Your task to perform on an android device: Jane wants to see the latest pictures of my forest trip , share the first five recent picture to her in the Gallery app at janedbwpersonatest@gmail.com
Image 0: 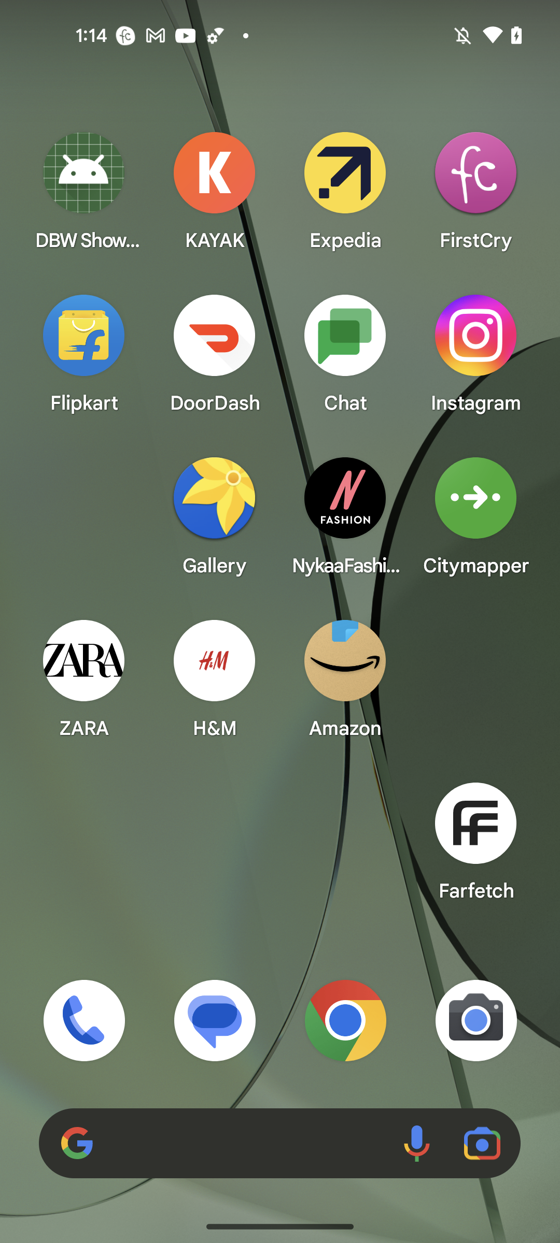
Open the Gallery app
Step 0: open app "Gallery"
Image 1: 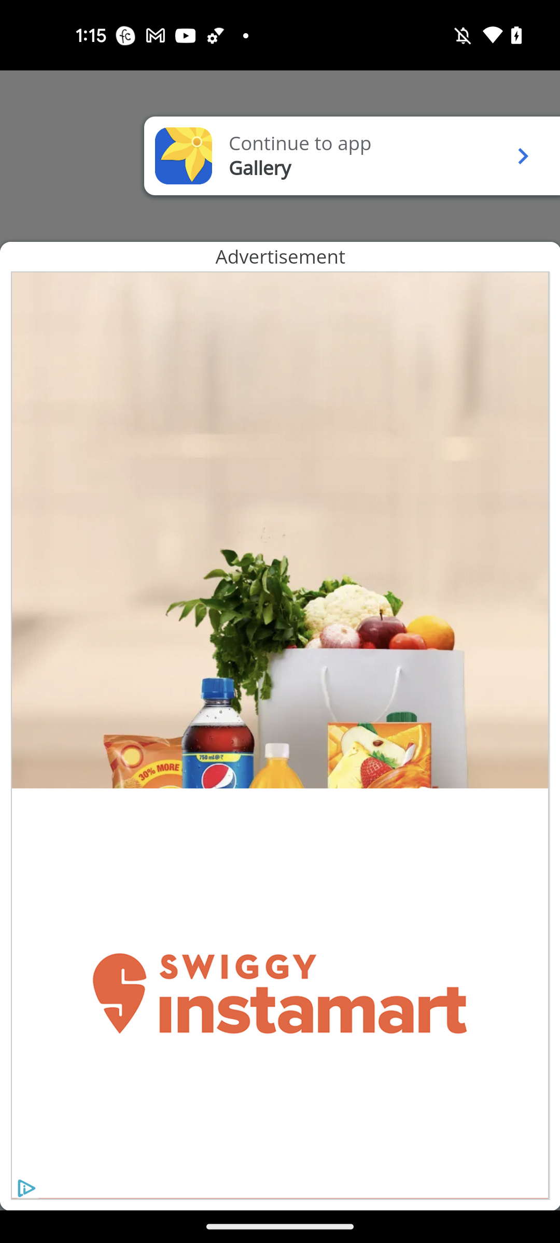
Click on the Continue to app pop up
Step 1: click (515, 155)
Image 2: 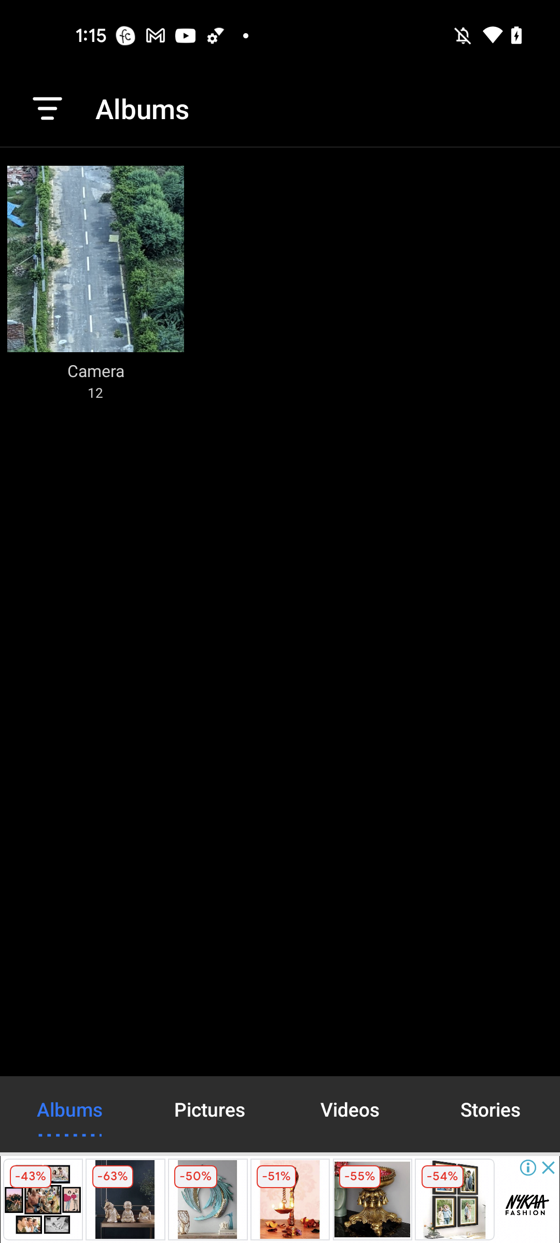
Go to the camera folder
Step 2: click (103, 254)
Image 3: 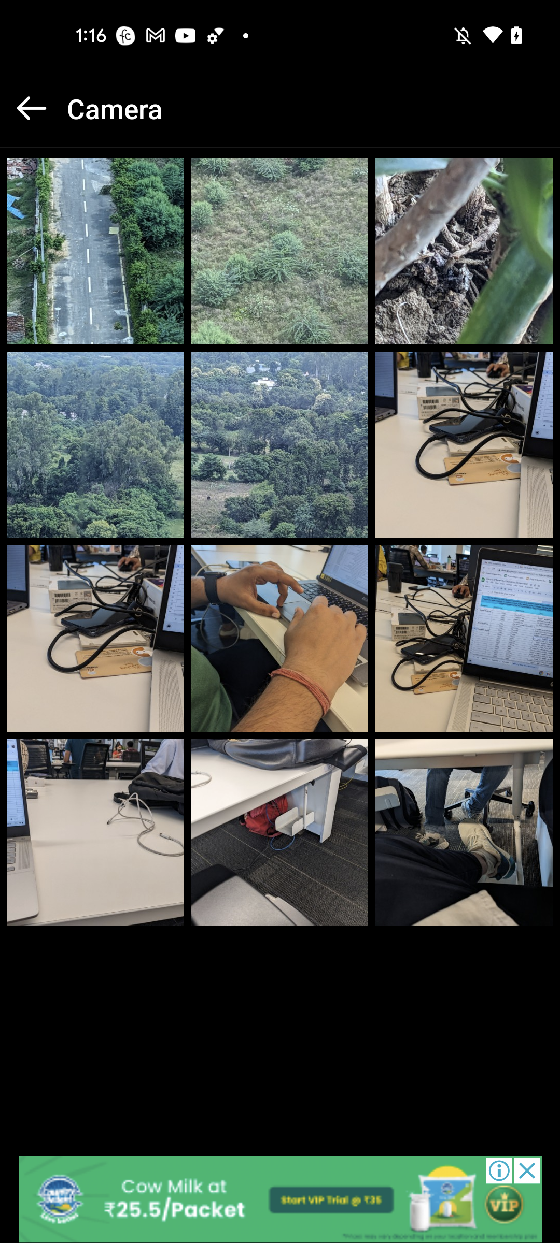
Open the First picture
Step 3: click (103, 254)
Image 4: 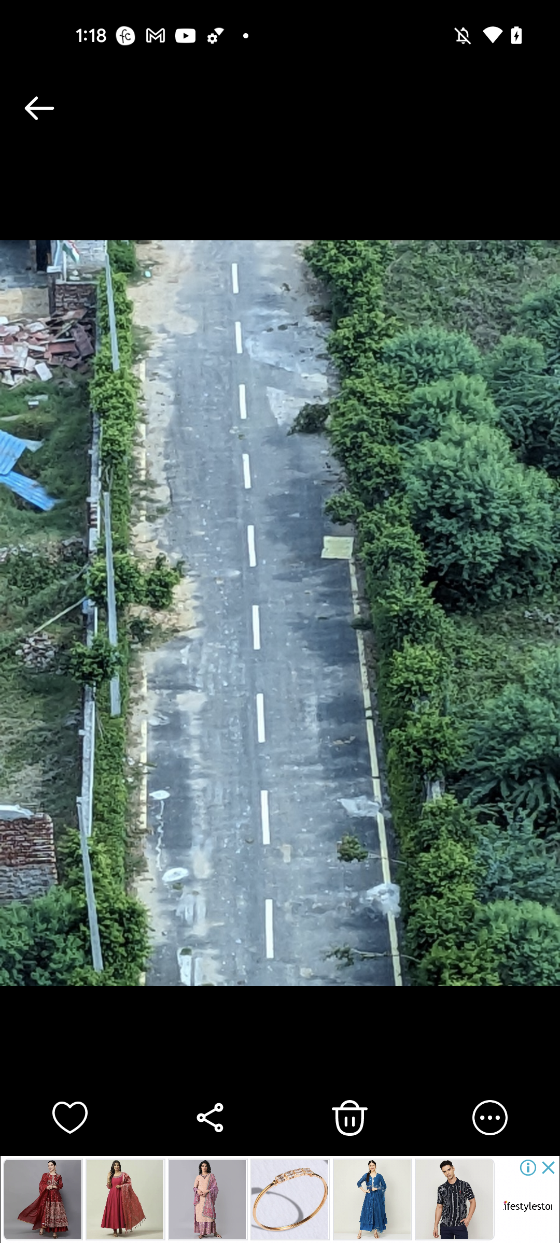
Click on the Share button
Step 4: click (205, 1119)
Image 5: 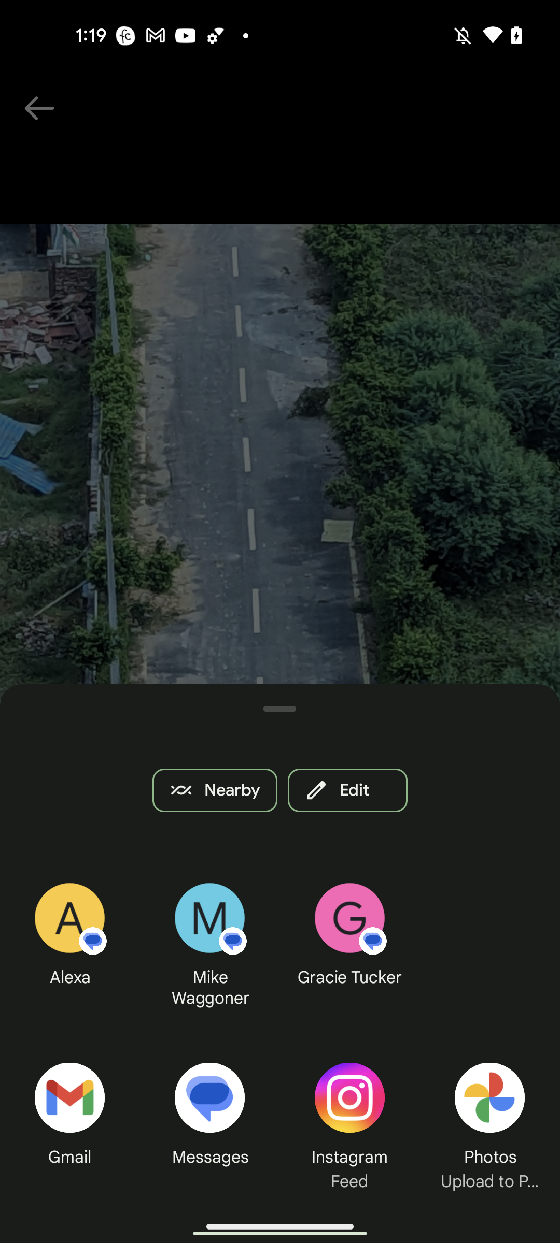
Select the Gmail for sharing the picture
Step 5: click (81, 1111)
Image 6: 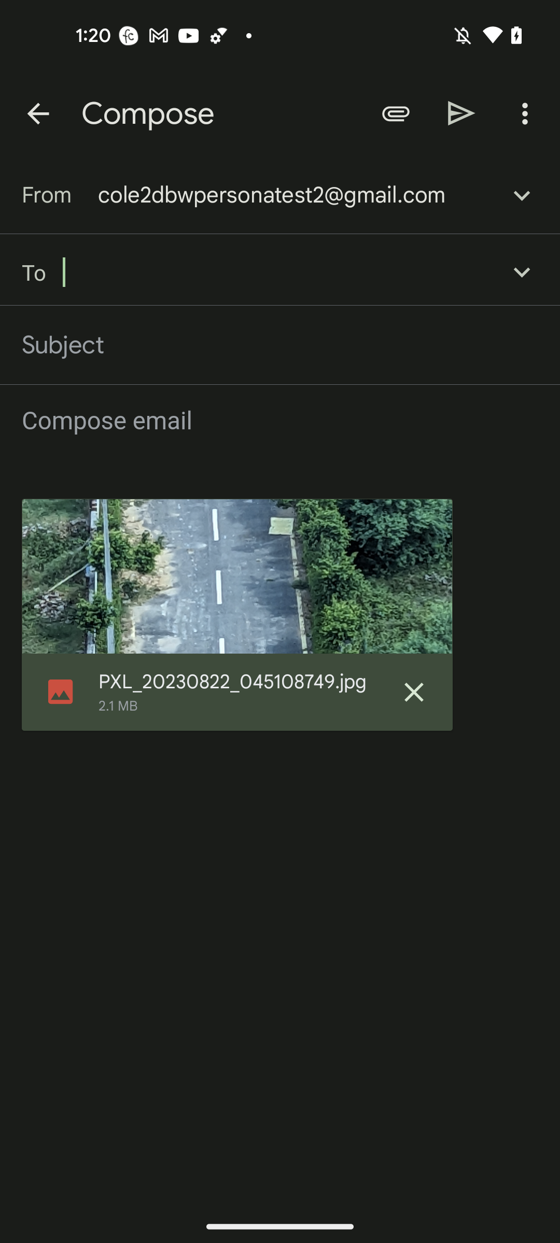
Click on the attachment icon 
Step 6: click (396, 113)
Image 7: 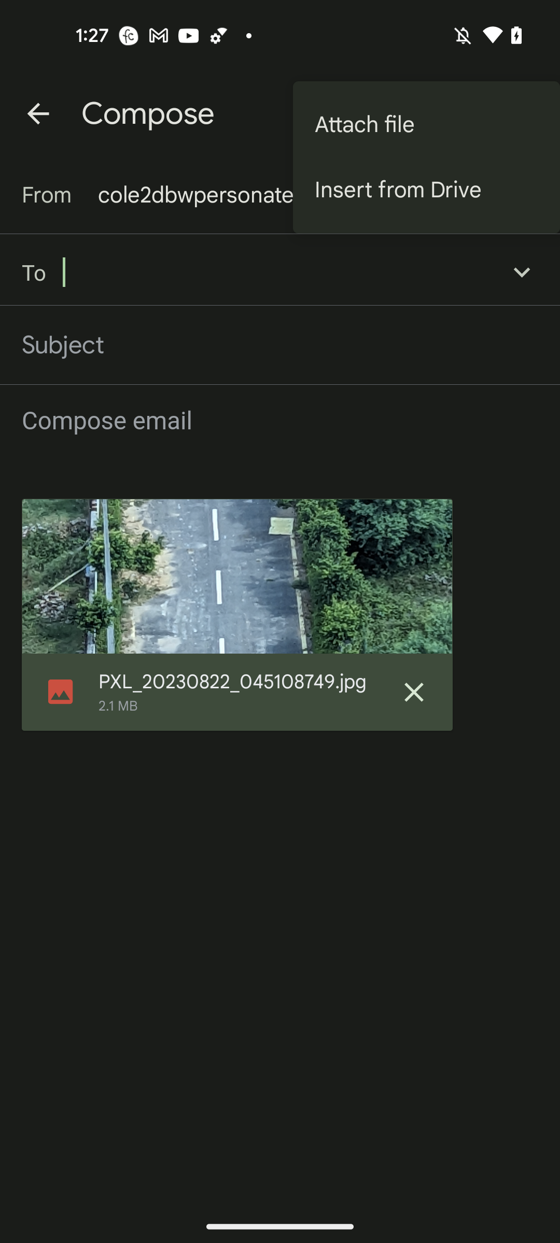
Select the Attach file option
Step 7: click (426, 125)
Image 8: 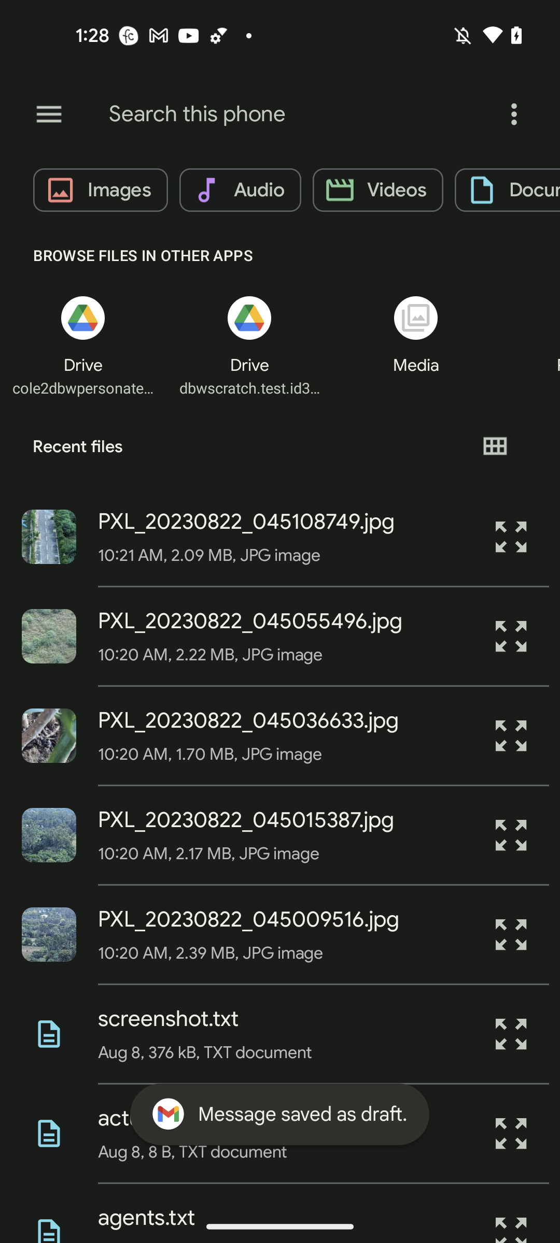
Select the pictures from second to fifth 
Step 8: click (53, 634)
Image 9: 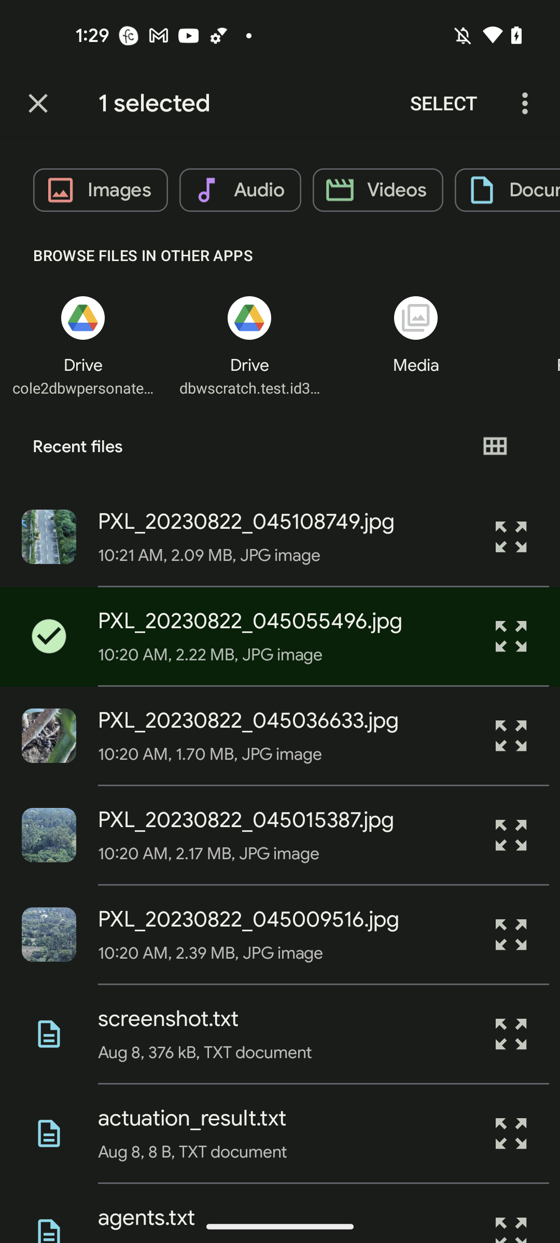
Select the pictures from second to fifth 
Step 9: click (39, 739)
Image 10: 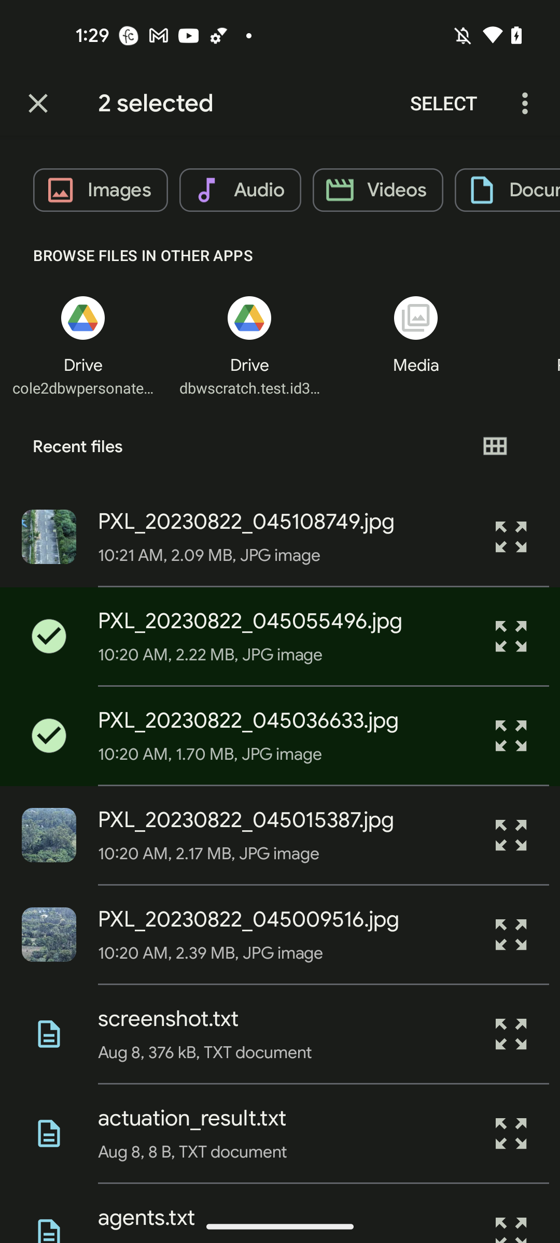
Select the pictures from second to fifth 
Step 10: click (48, 835)
Image 11: 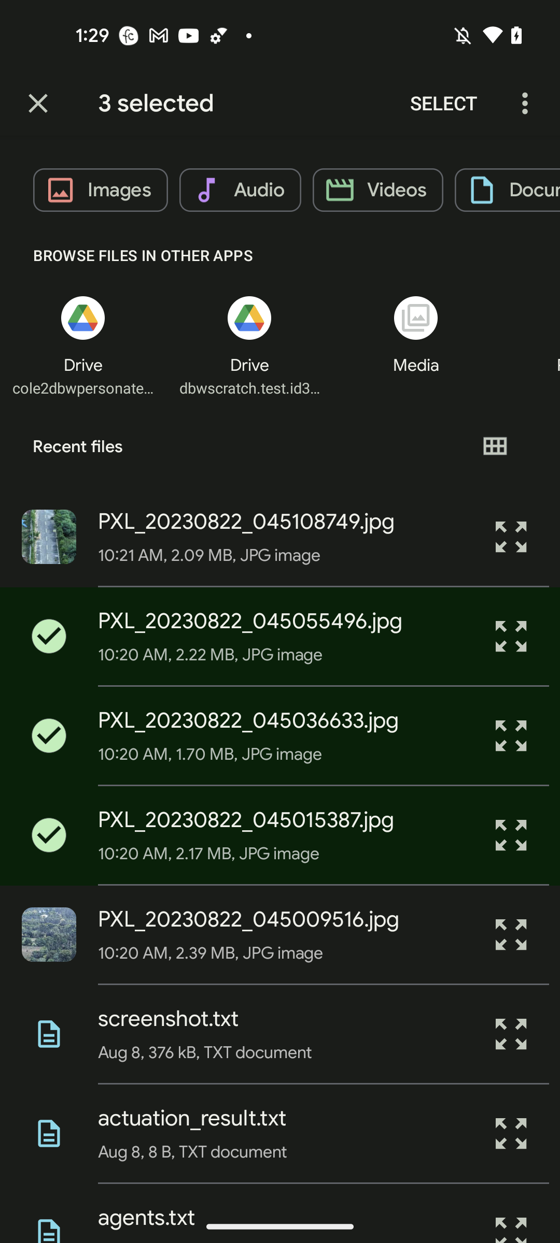
Select the pictures from second to fifth 
Step 11: click (48, 934)
Image 12: 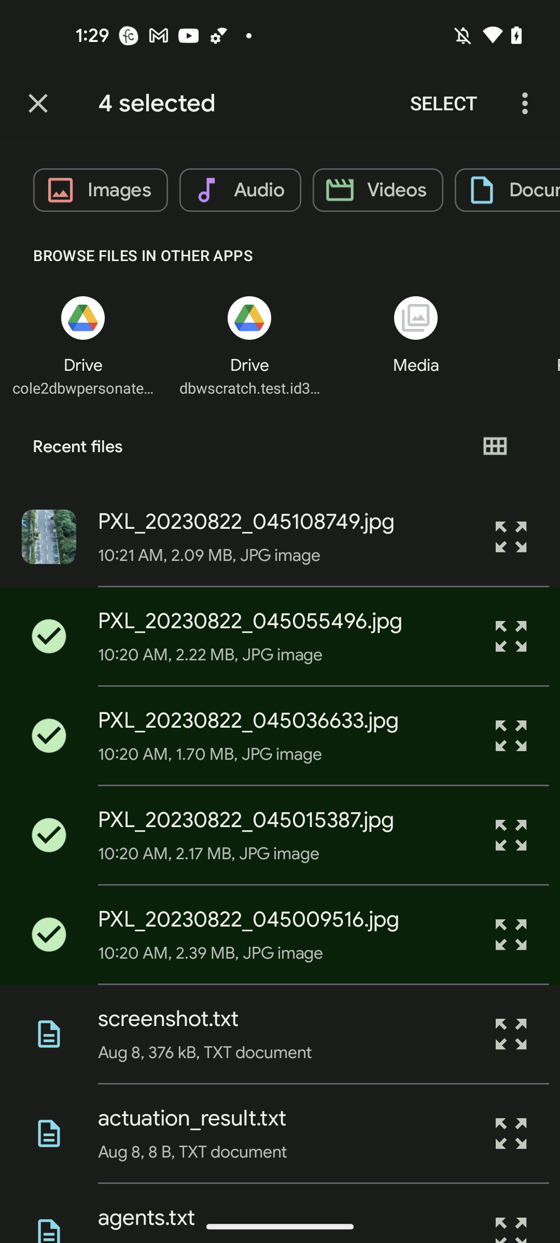
Click on the Select button at the top of the screen
Step 12: click (444, 103)
Image 14: 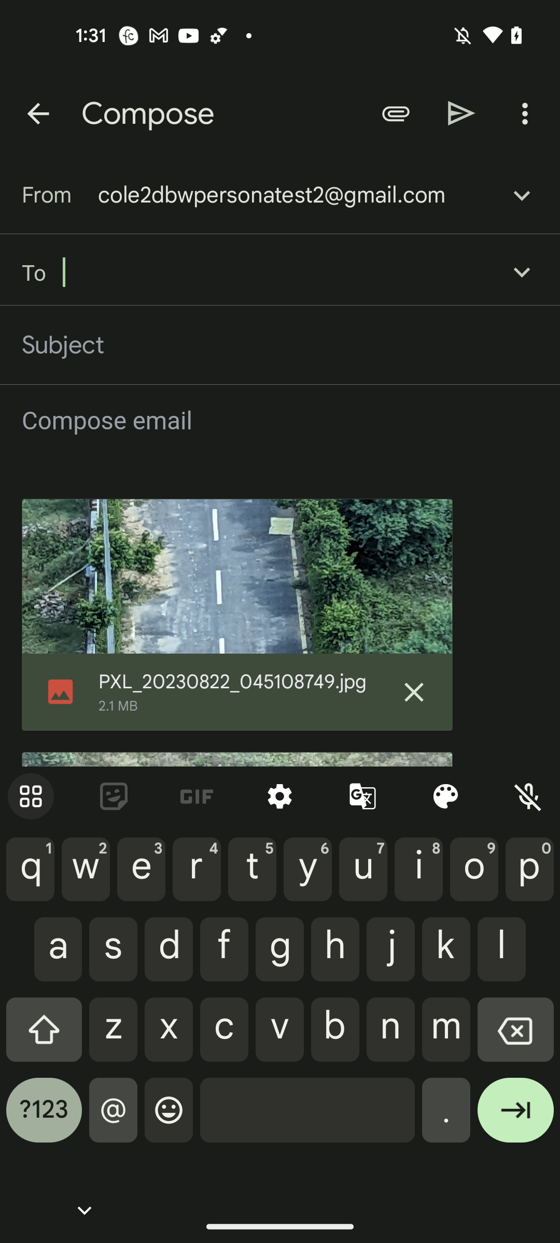
Enter the recipient mail id as janedbwpersonatest@gmail.com
Step 14: type "janedbwpersonatest@gmail.com"
Image 15: 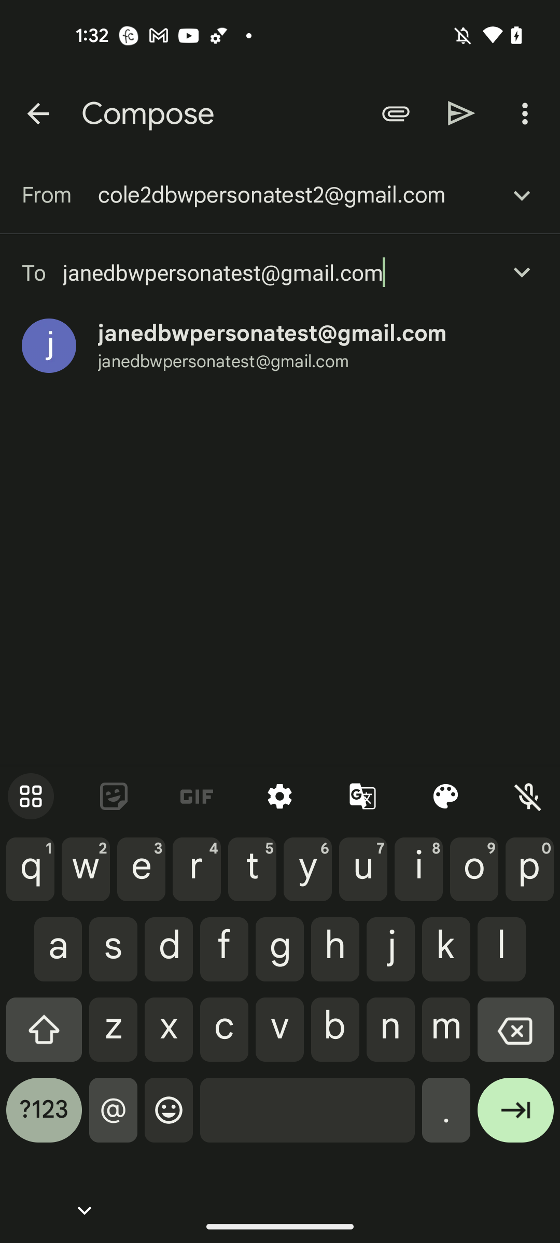
Select the resulted mail id 
Step 15: click (272, 333)
Image 16: 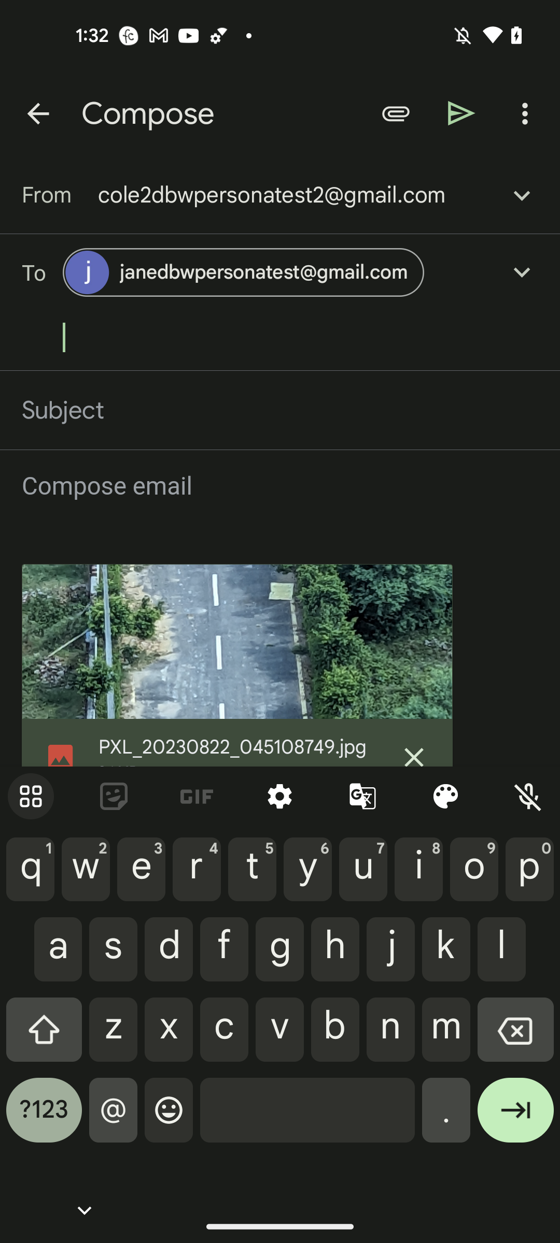
Click on the Send button 
Step 16: click (461, 113)